Your task to perform on an android device: I am all set to start the workout. Start the full-body workout 7x4 challenge for day 1 in the Home Workout app.
Image 0: 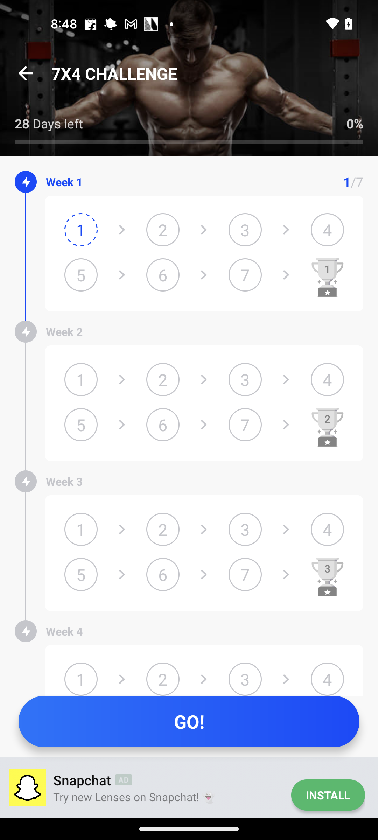
Click on the Day 1 workout of the 7x4 challenge
Step 0: click (79, 227)
Image 1: 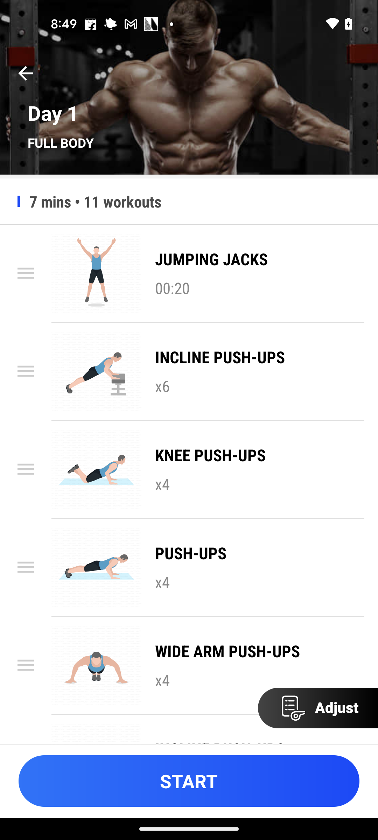
Click on the START button at the bottom of the screen
Step 1: click (145, 788)
Image 2: 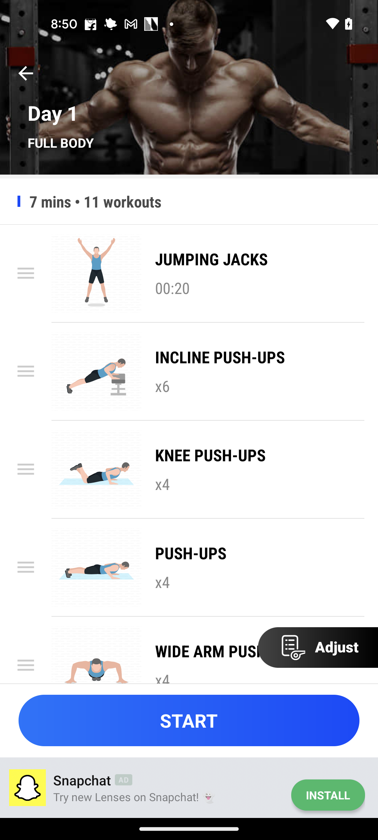
Click on the START button at the bottom of the screen
Step 2: click (122, 720)